Your task to perform on an android device: I'd like to read customer reviews on the wilson app so that I can make an informed decision on the  Out from Evolution Game BasketBall 
Image 0: 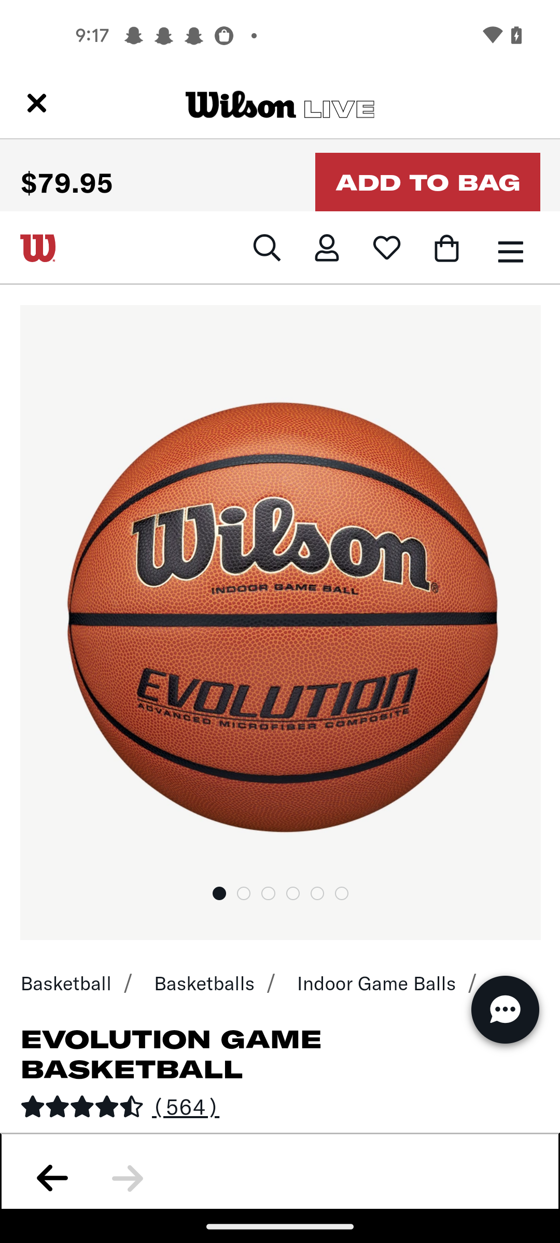
Swipe up to view the reviews option 
Step 0: scroll down
Image 1: 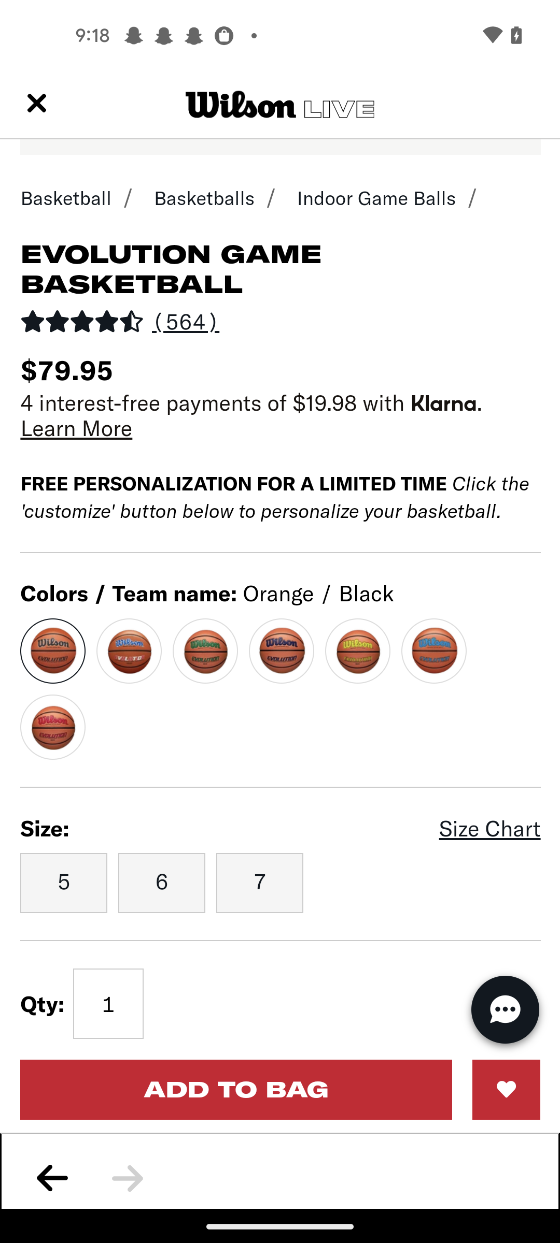
Swipe up to view the reviews option 
Step 1: scroll down
Image 2: 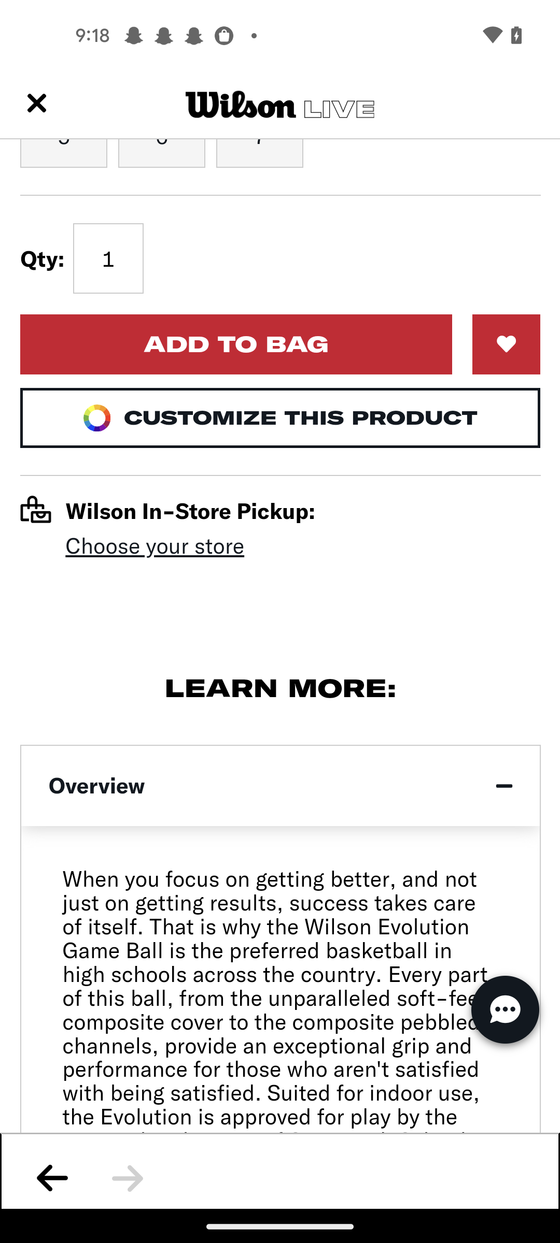
Swipe up to view the reviews option 
Step 2: scroll down
Image 3: 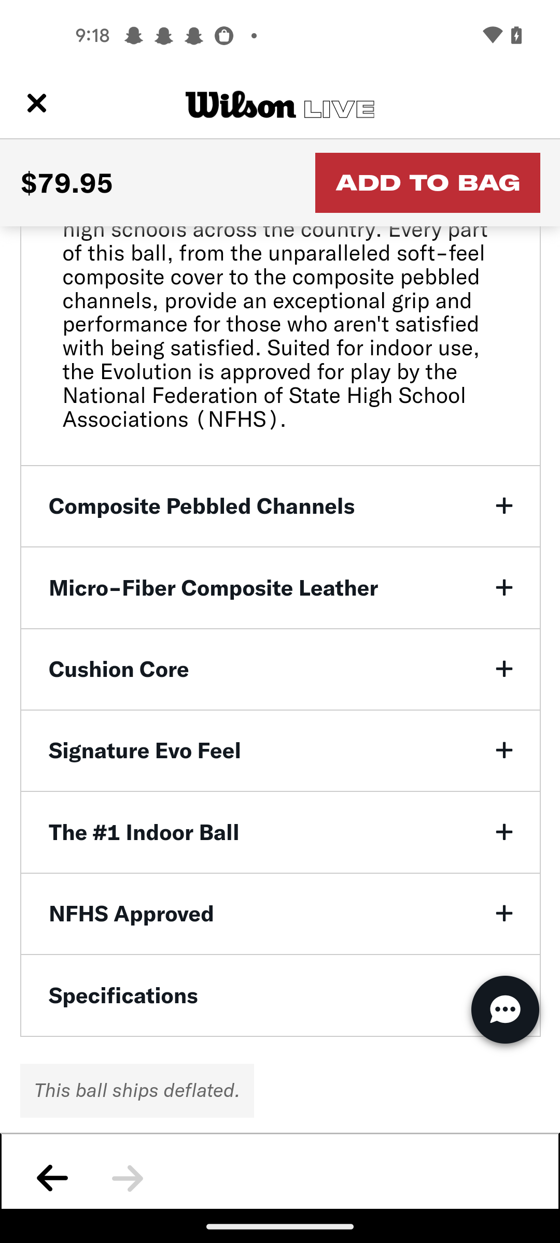
Swipe up to view the reviews option 
Step 3: scroll down
Image 4: 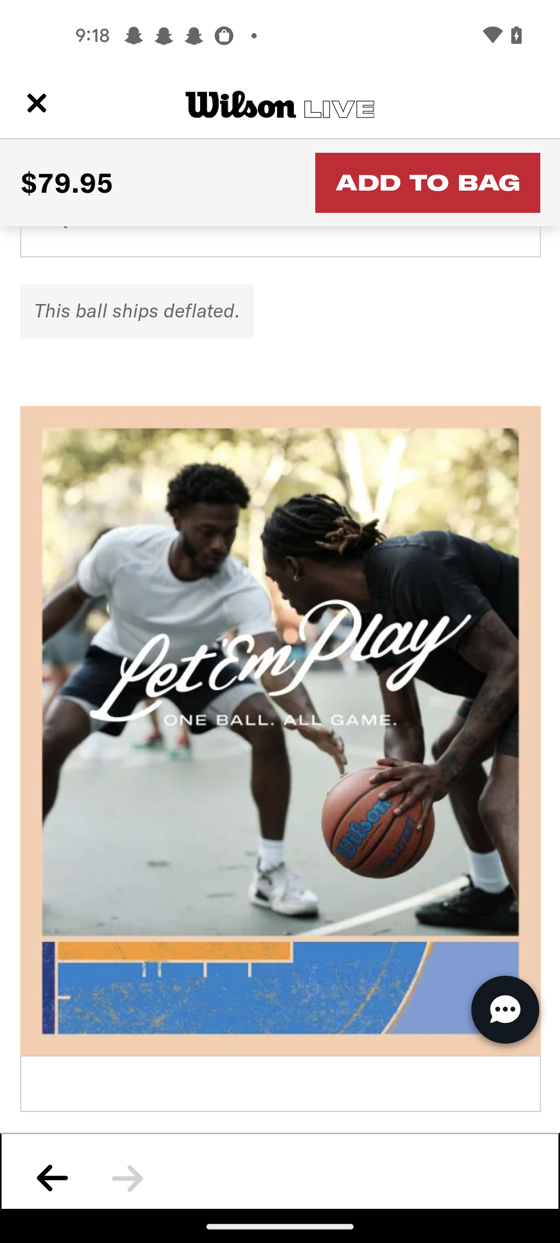
Swipe up to view the reviews option 
Step 4: scroll down
Image 5: 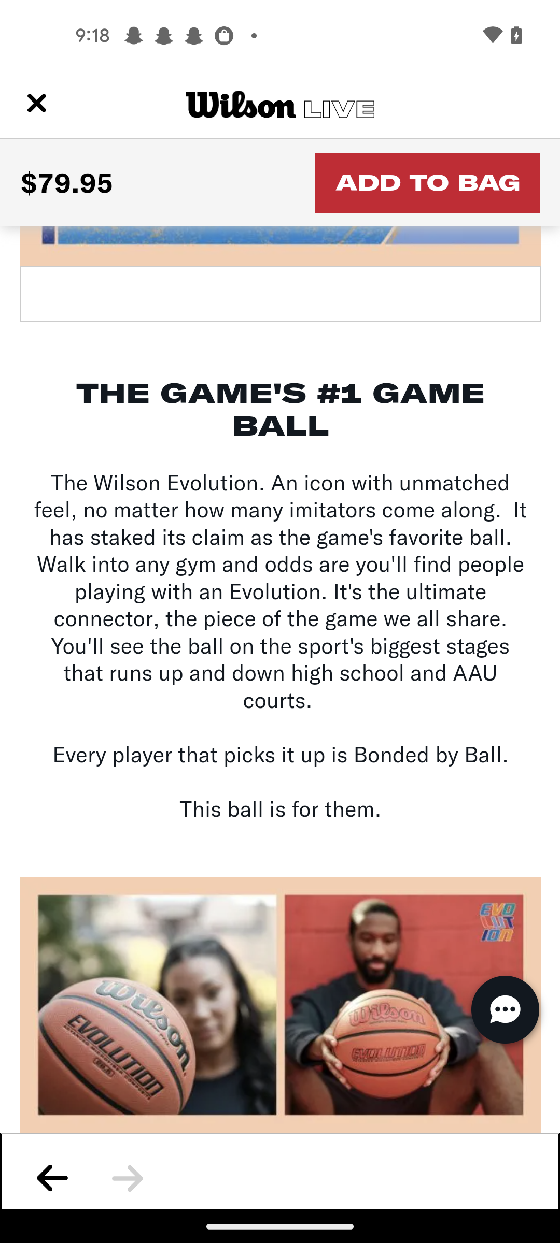
Swipe up to view the reviews option 
Step 5: scroll down
Image 6: 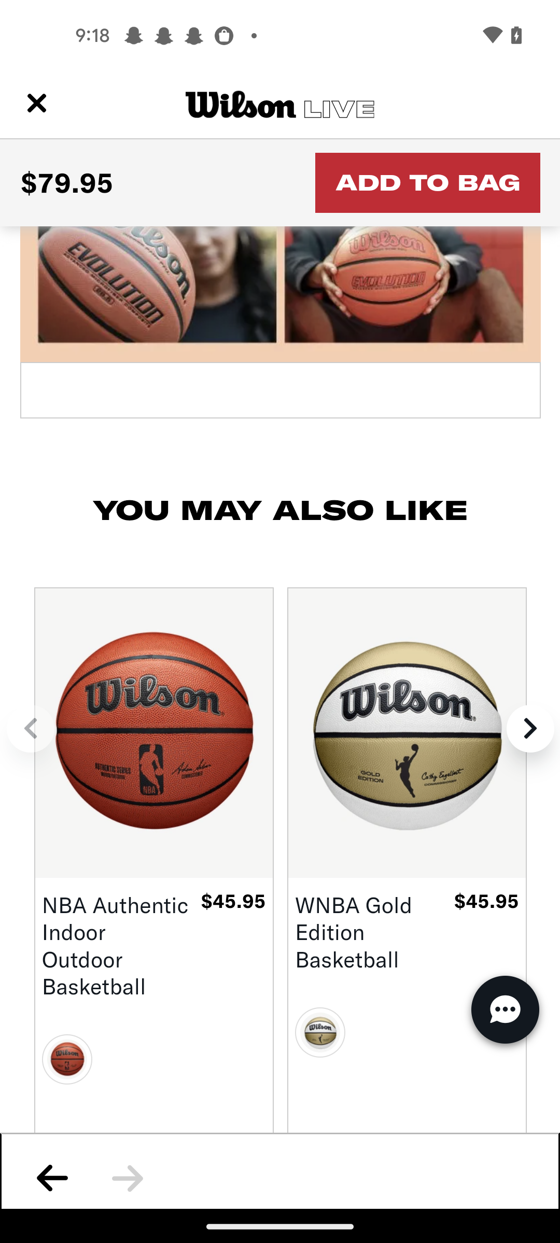
Swipe up to view the reviews option 
Step 6: scroll down
Image 7: 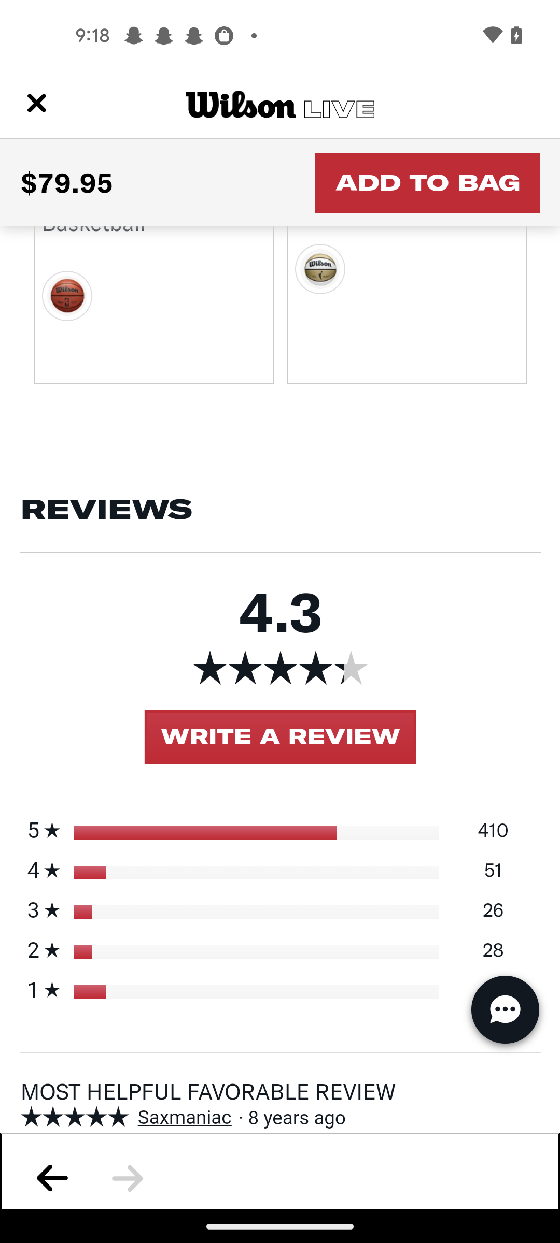
Swipe up to view the reviews option 
Step 7: scroll down
Image 8: 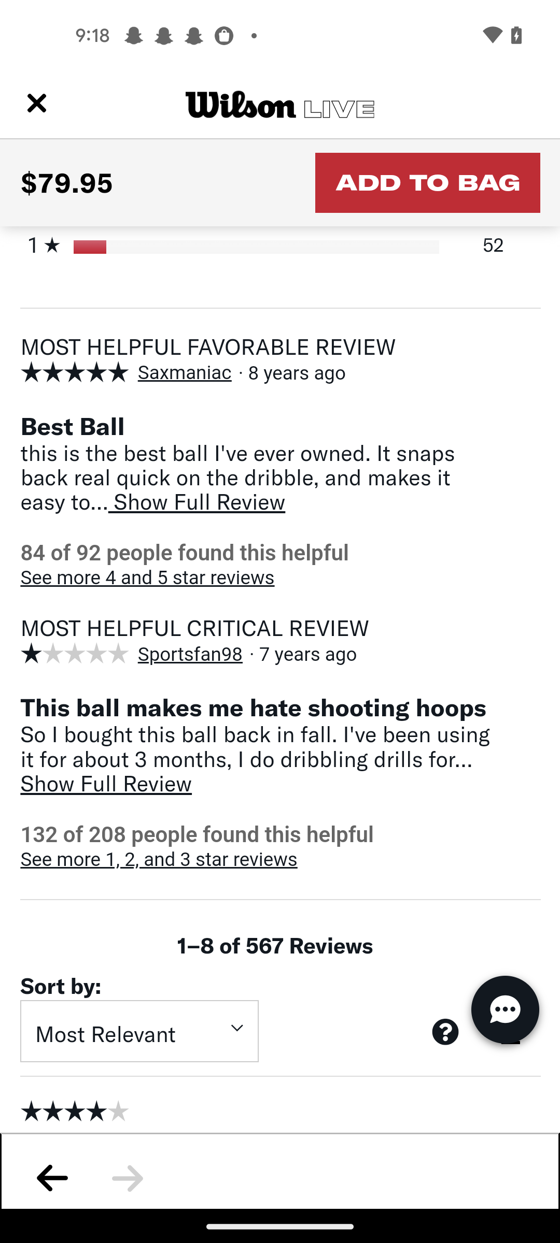
Swipe up to view the reviews option 
Step 8: scroll down
Image 9: 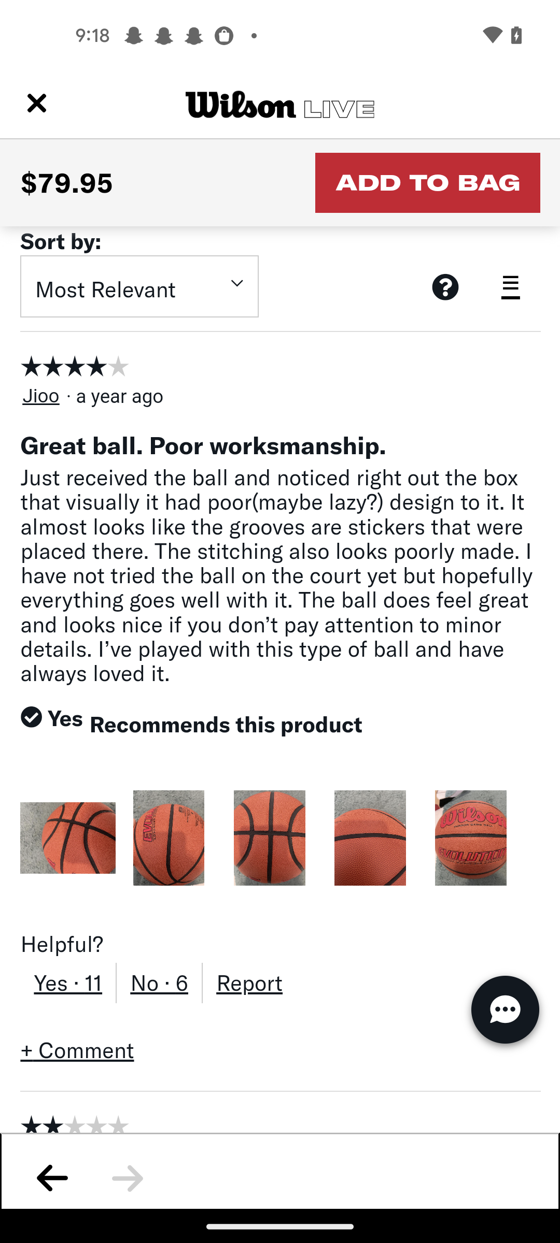
Swipe up to view the reviews option 
Step 9: scroll down
Image 10: 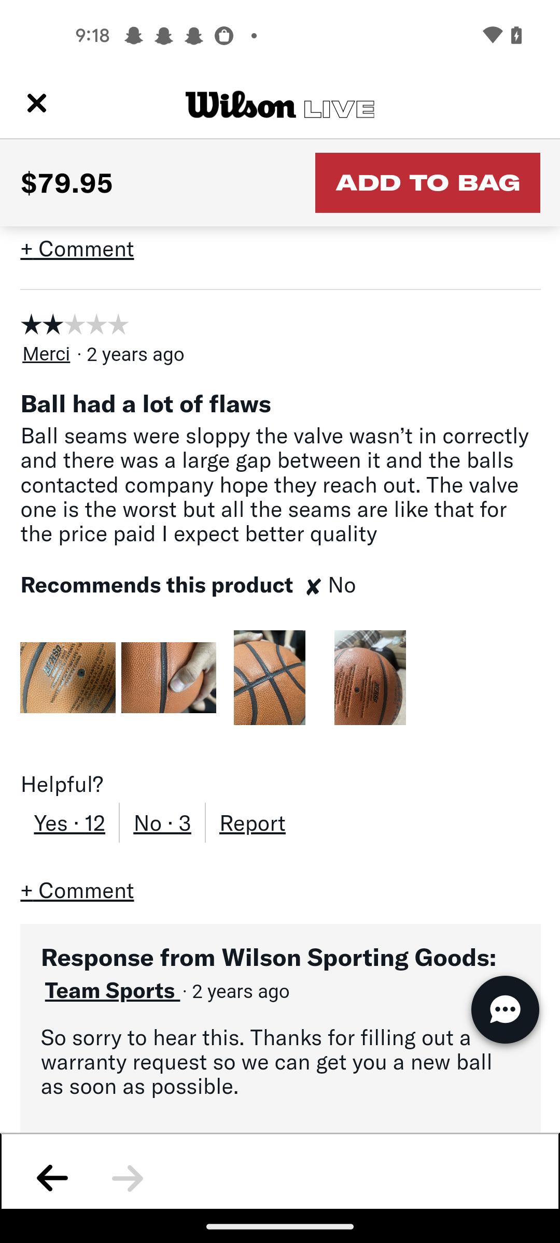
Swipe up to view the reviews option 
Step 10: scroll down
Image 11: 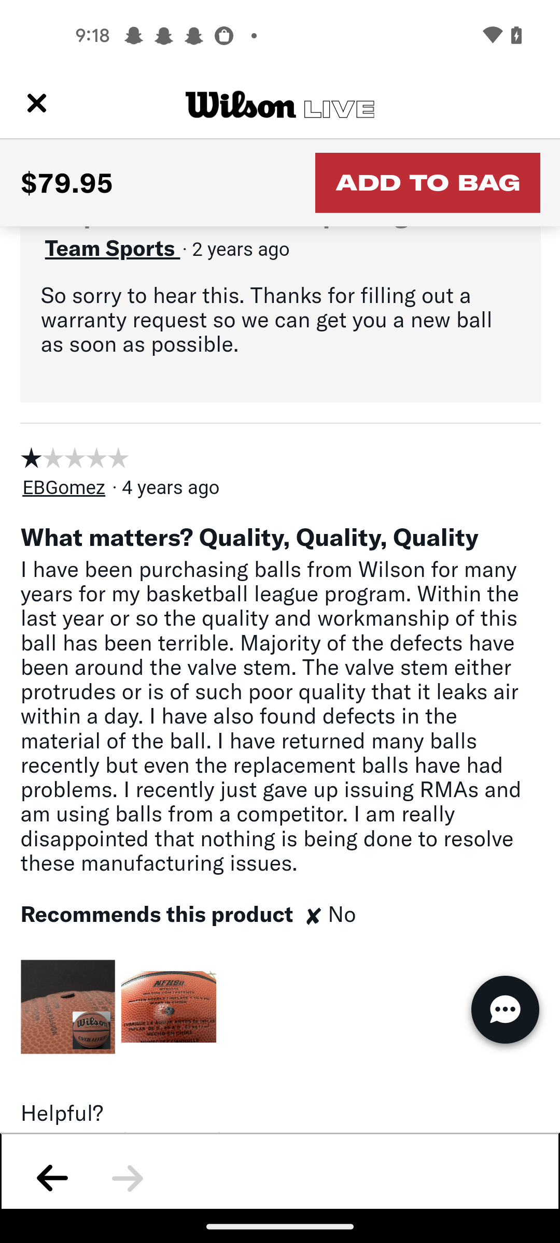
Swipe up to view the reviews option 
Step 11: scroll down
Image 12: 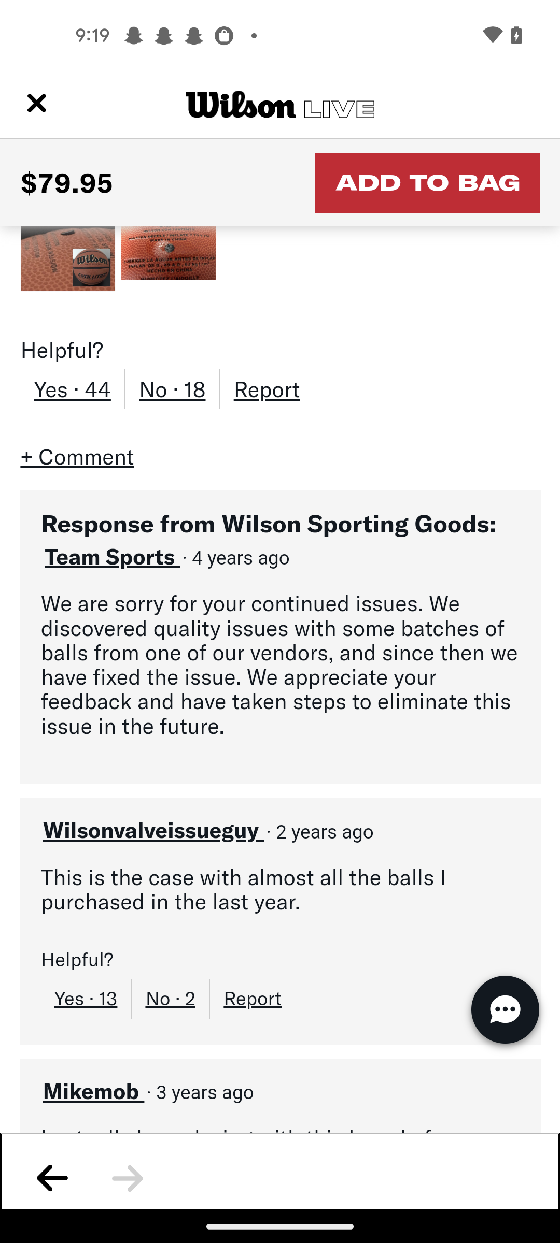
Swipe up to view the reviews option 
Step 12: scroll down
Image 13: 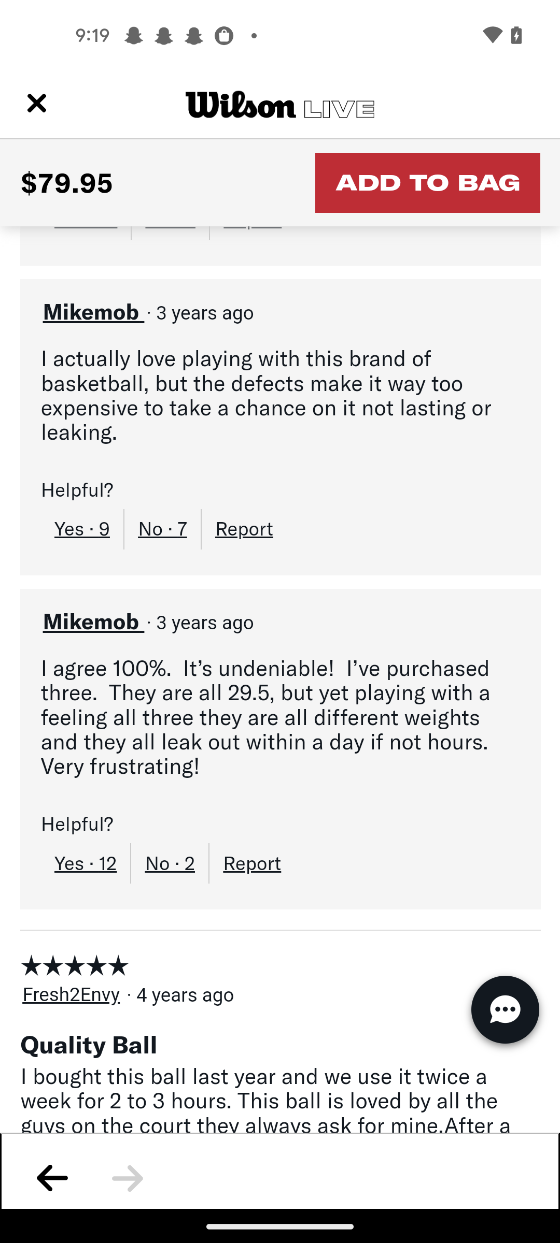
Swipe up to view the reviews option 
Step 13: scroll down
Image 14: 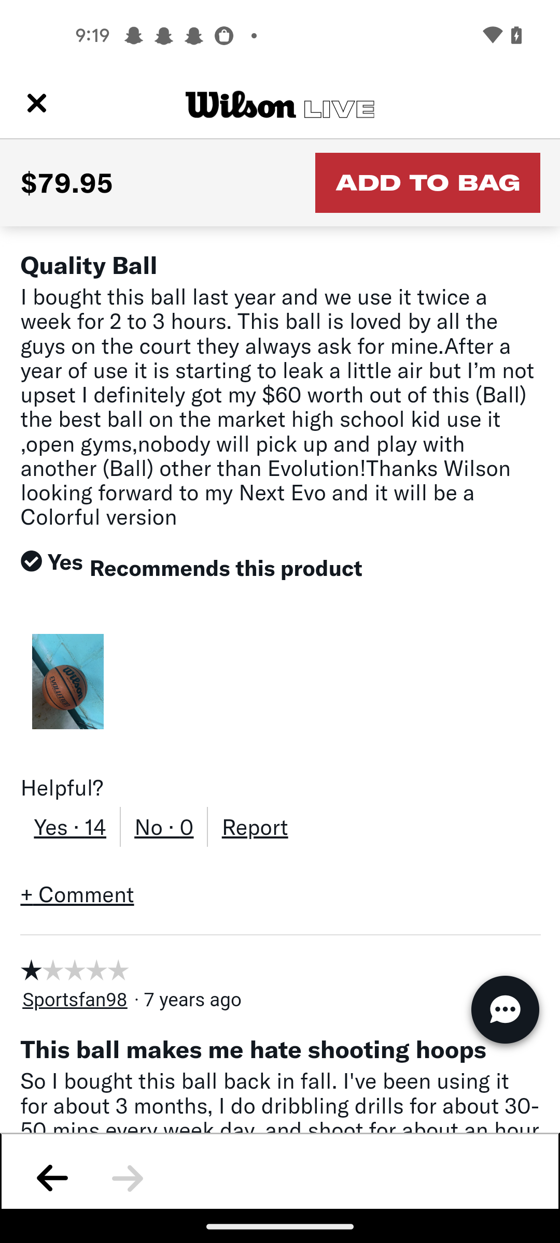
Swipe up to view the reviews option 
Step 14: scroll down
Image 15: 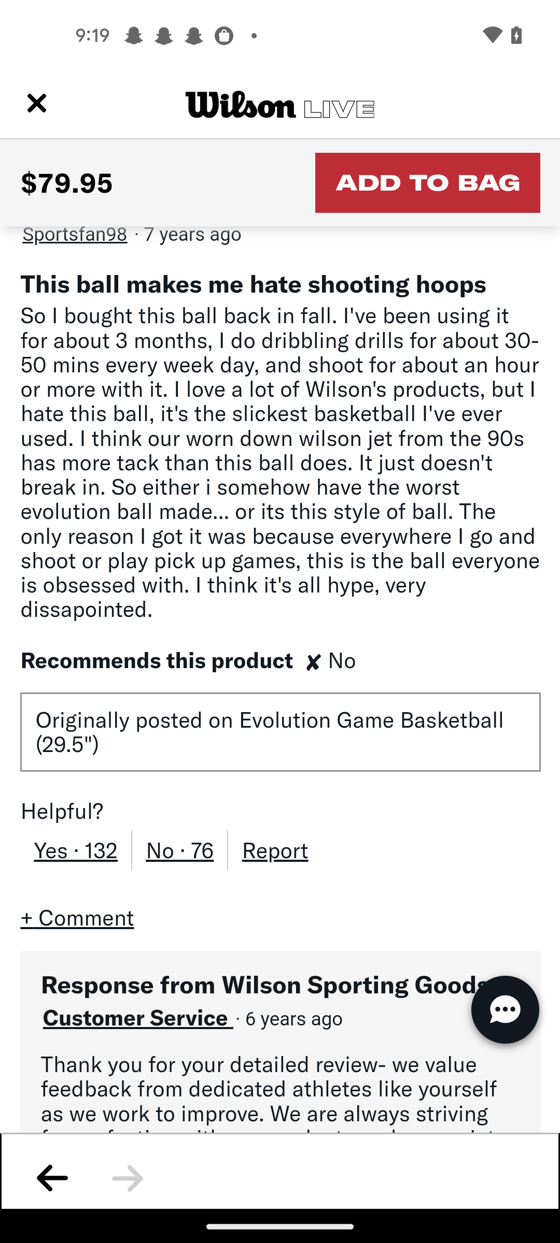
Swipe up to view the reviews option 
Step 15: scroll down